Your task to perform on an android device: I want to view the best sellers mango as i want the quality to be the best.
Image 0: 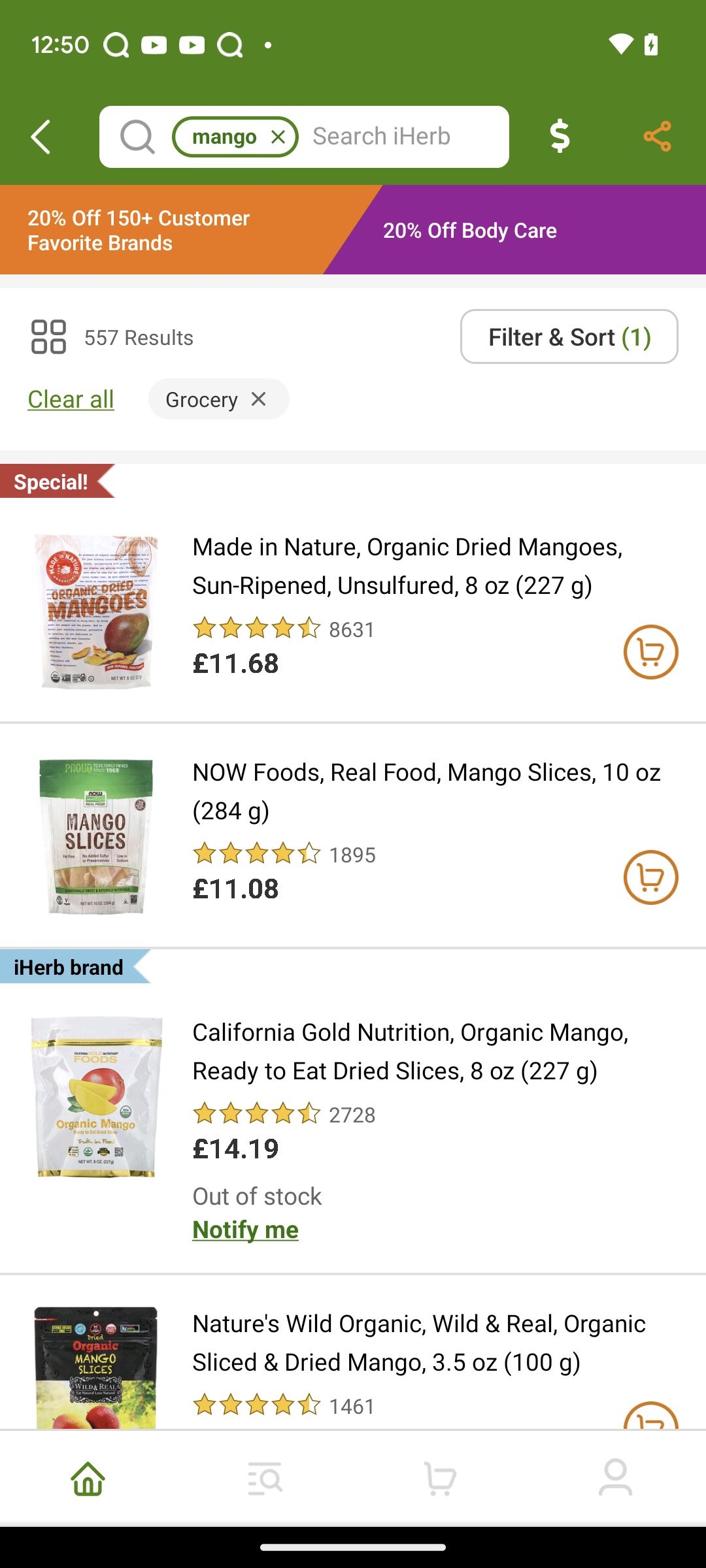
Click on the Filter & Sort tab at the top right of the screen
Step 0: click (569, 336)
Image 1: 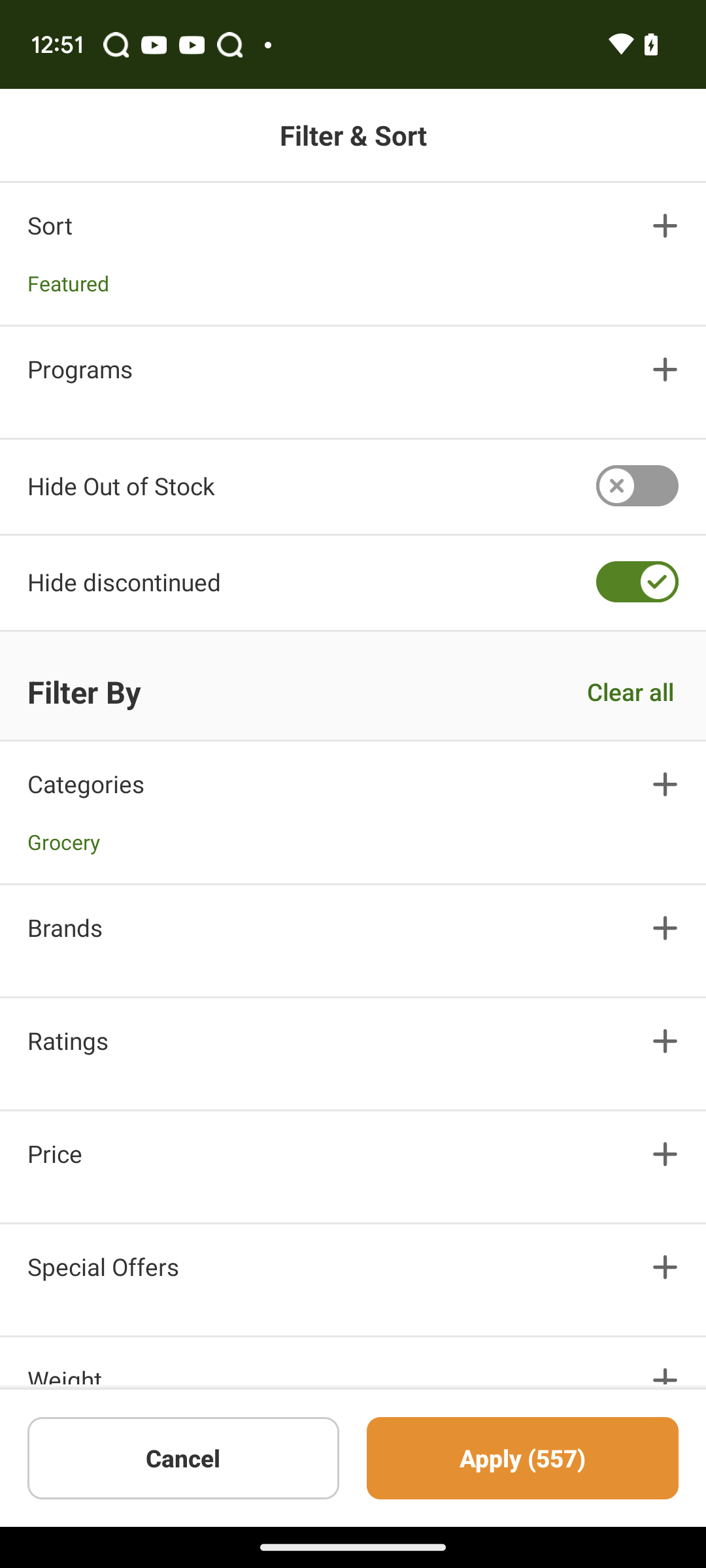
Click on the sort option
Step 1: click (353, 252)
Image 2: 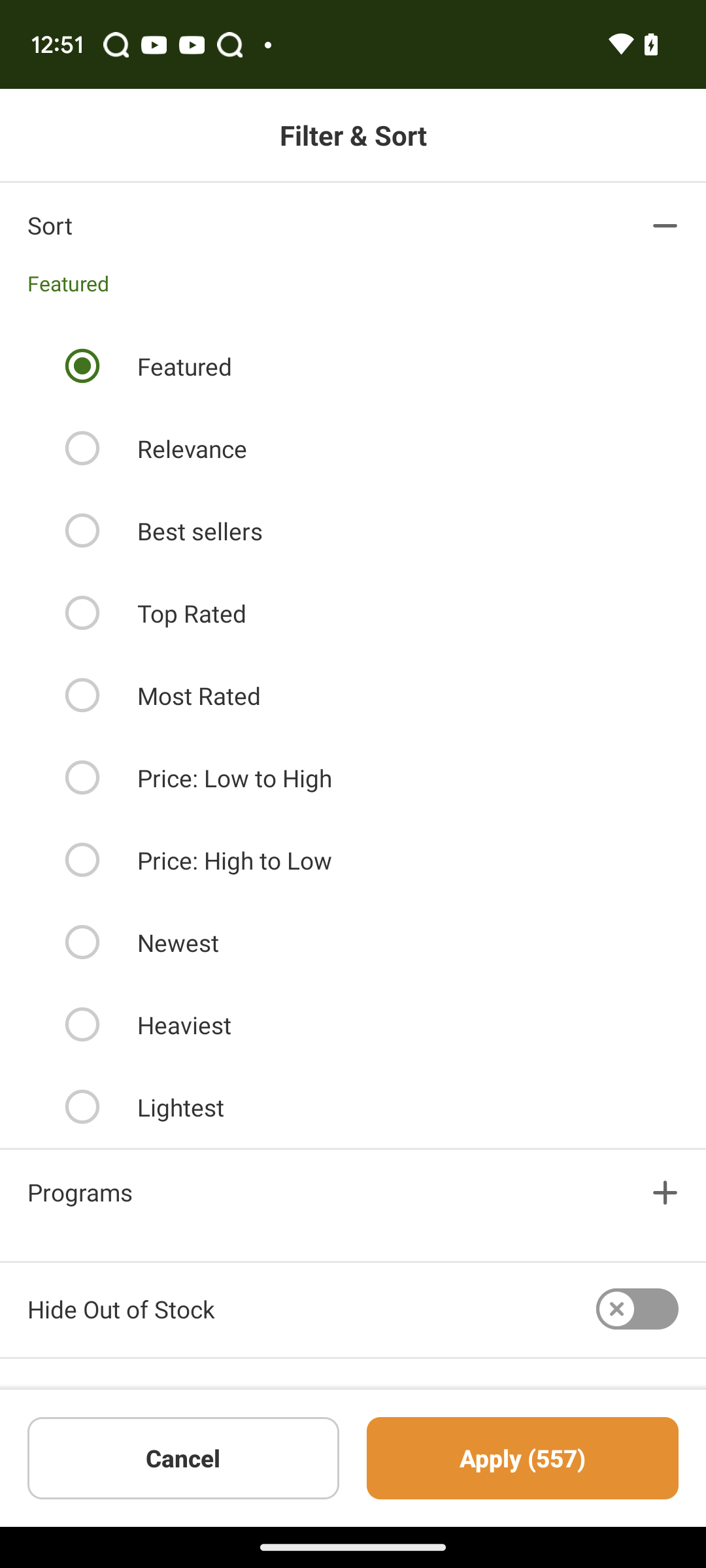
Click on the best sellers option
Step 2: click (408, 531)
Image 3: 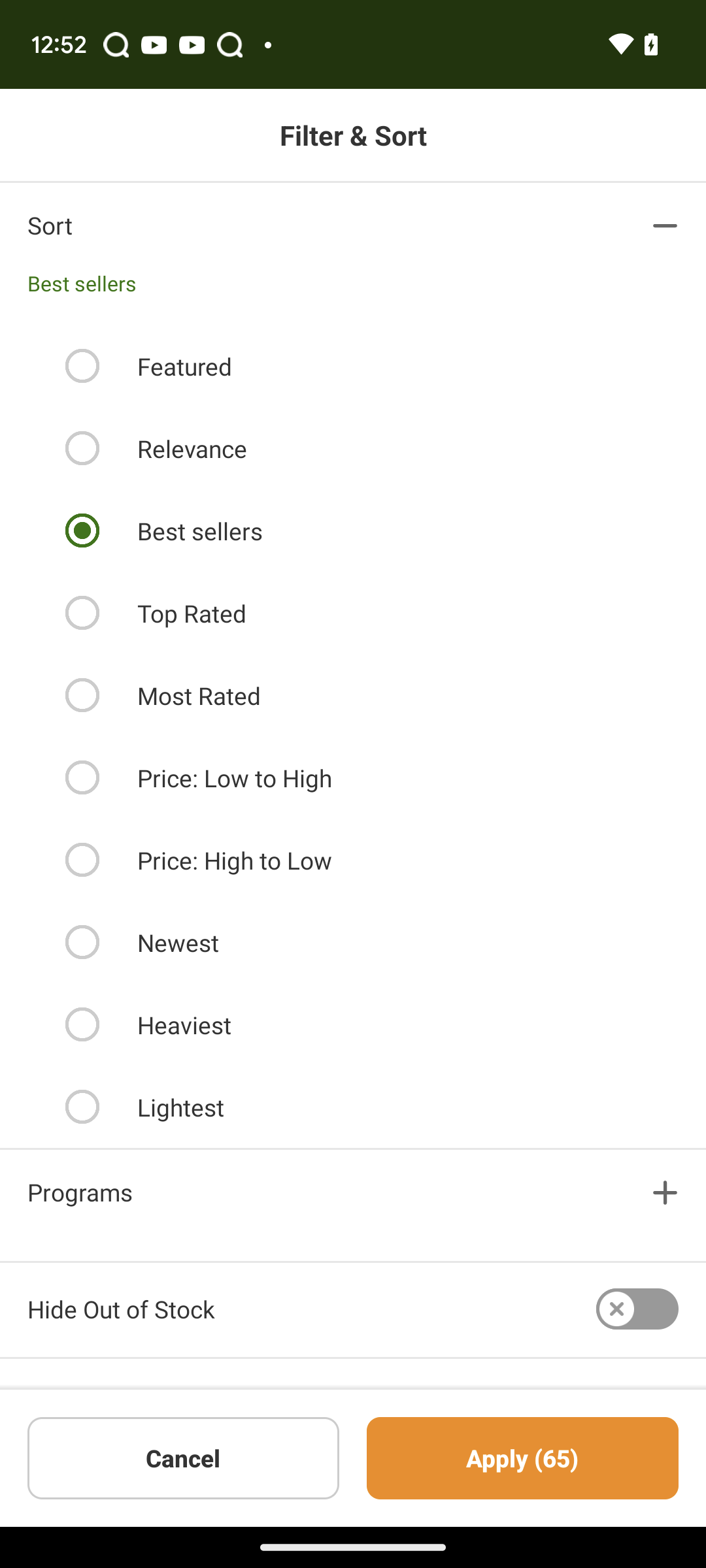
Click on the apply button
Step 3: click (522, 1458)
Image 4: 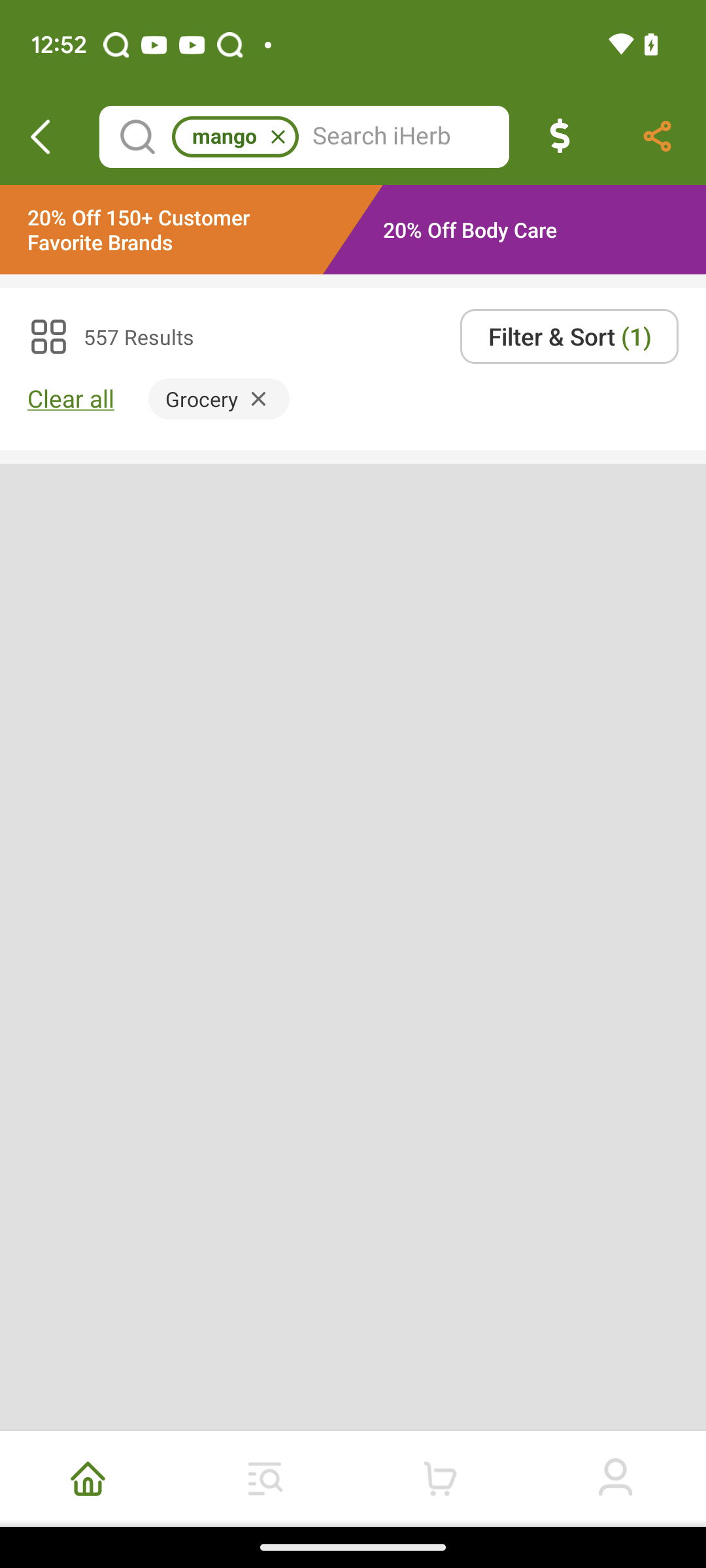
Click on the apply button
Step 4: wait